Your task to perform on an android device: Convert the 1,000 Canadian dollars into Japanese yen on the Xe app.
Image 0: 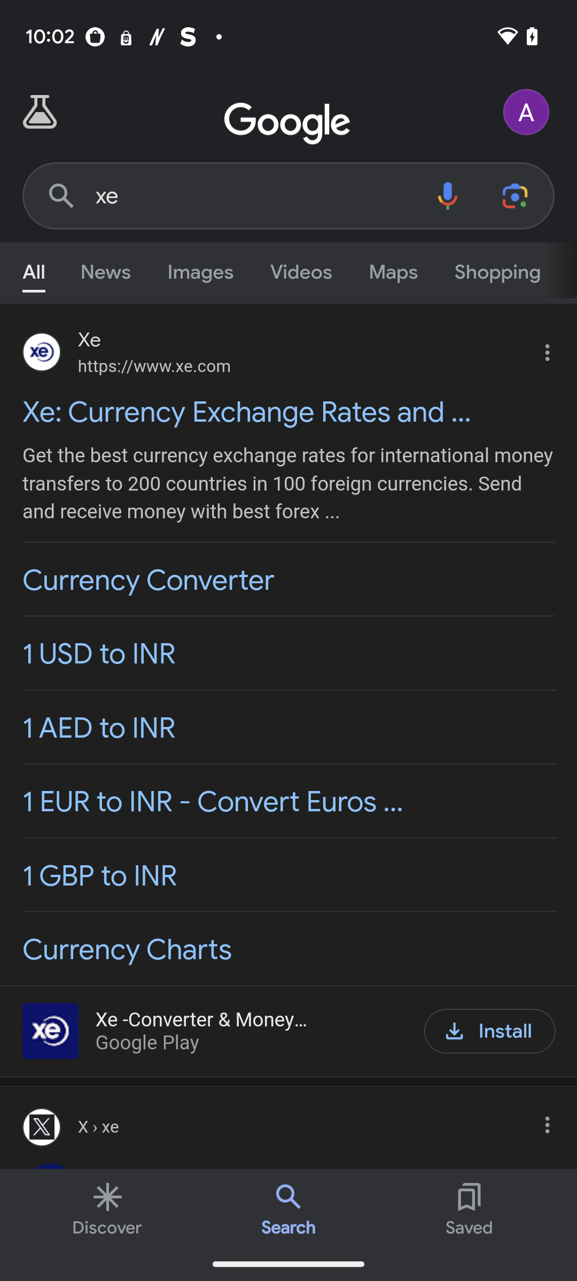
Open the Xe app.
Step 0: open app "Xe"
Image 2: 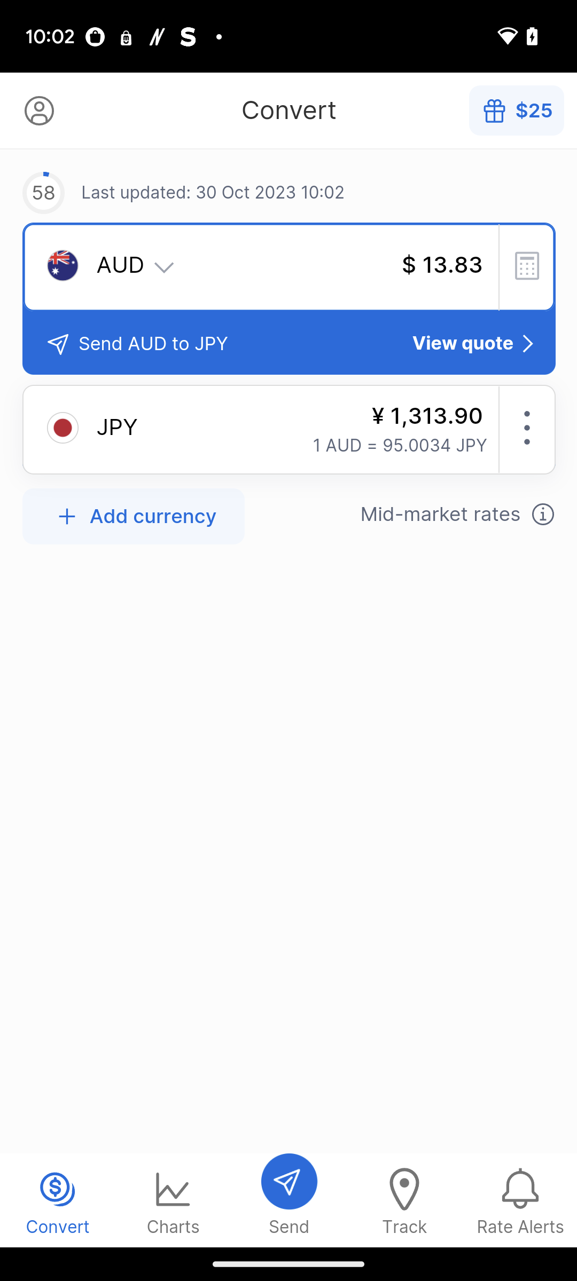
Click on the tab "AUD"
Step 2: click (92, 283)
Image 3: 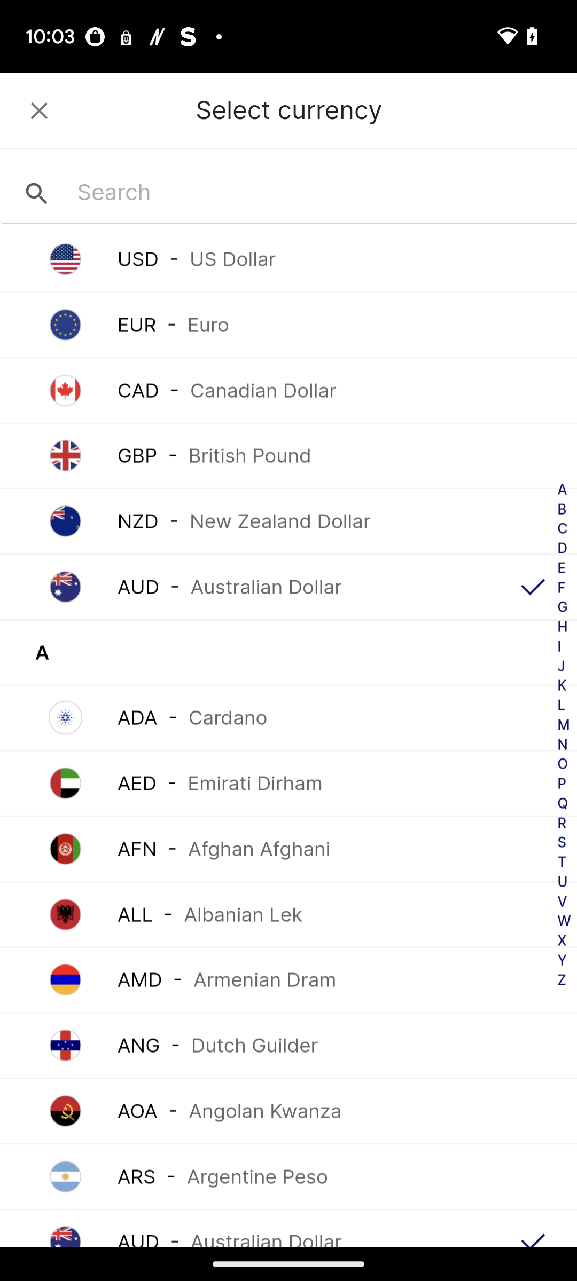
Click on the search box. 
Step 3: click (212, 192)
Image 4: 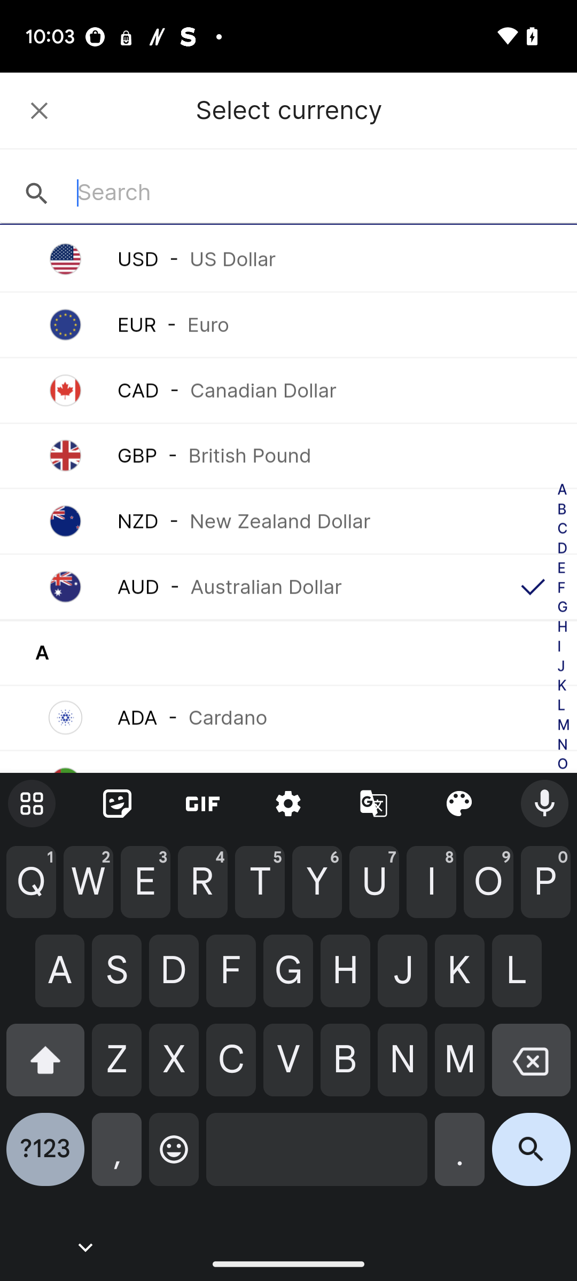
Type Canadian Dollar in the search box.
Step 4: type "Canadian Dollar"
Image 5: 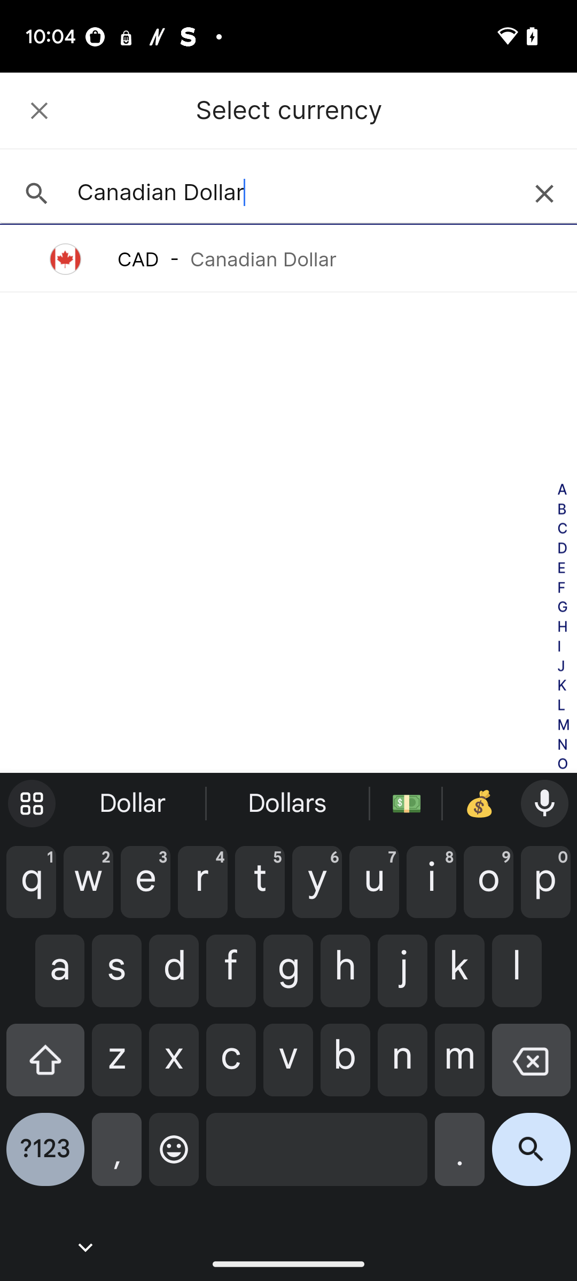
Select the tab "Canadian Dollar".
Step 5: click (288, 259)
Image 6: 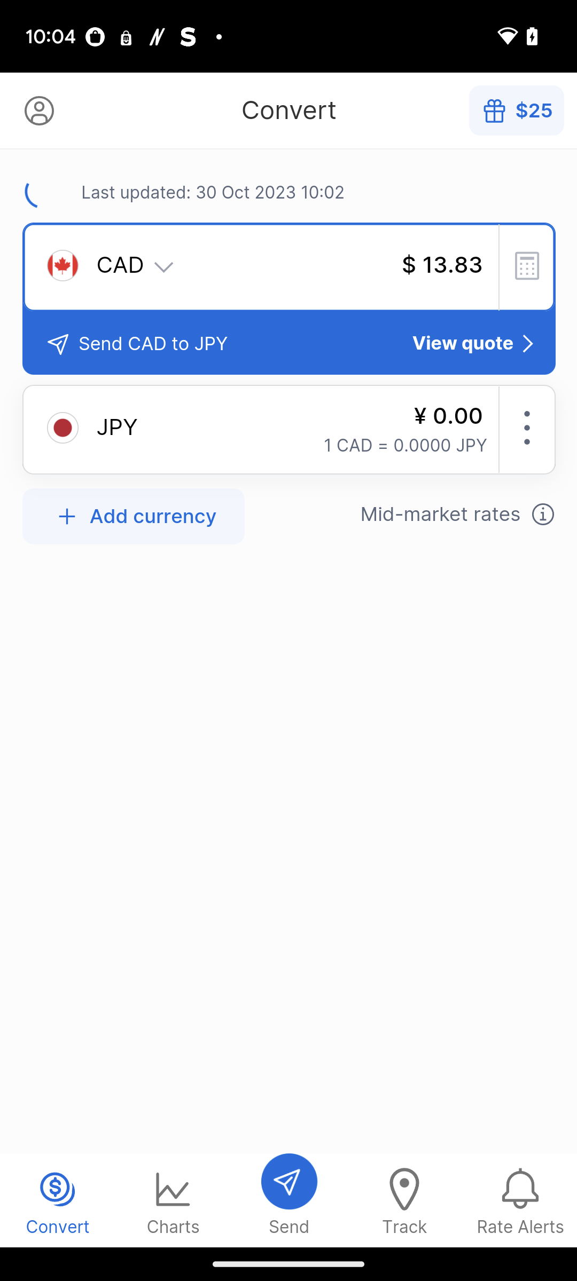
Click on the Calculator icon.
Step 6: click (290, 267)
Image 7: 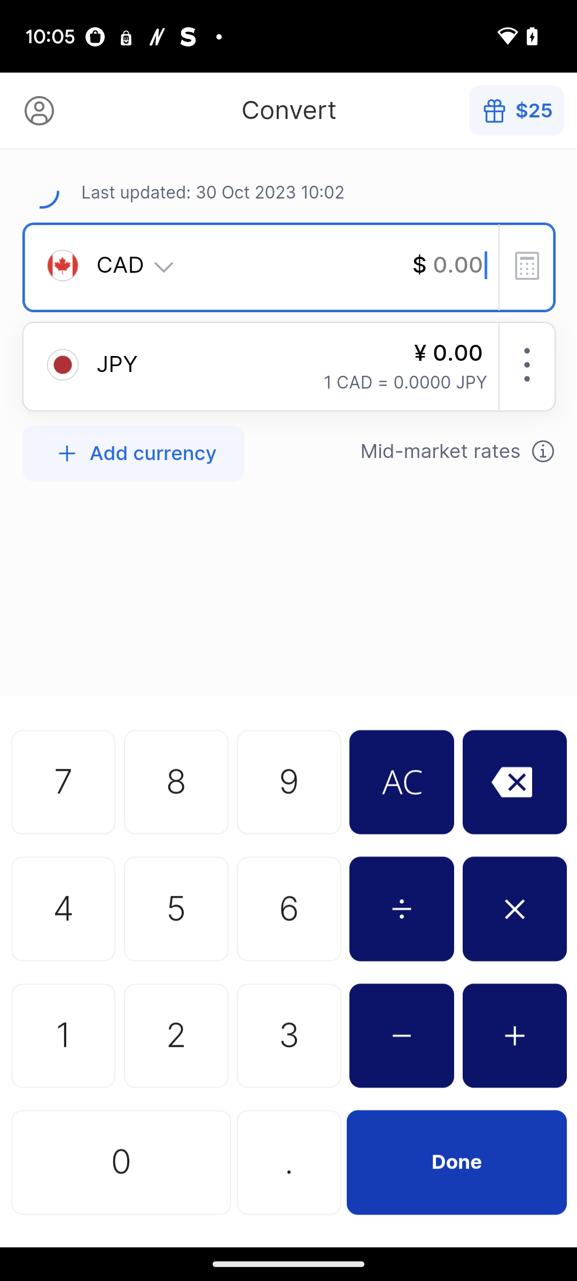
Type 1000 .
Step 7: click (290, 660)
Image 9: 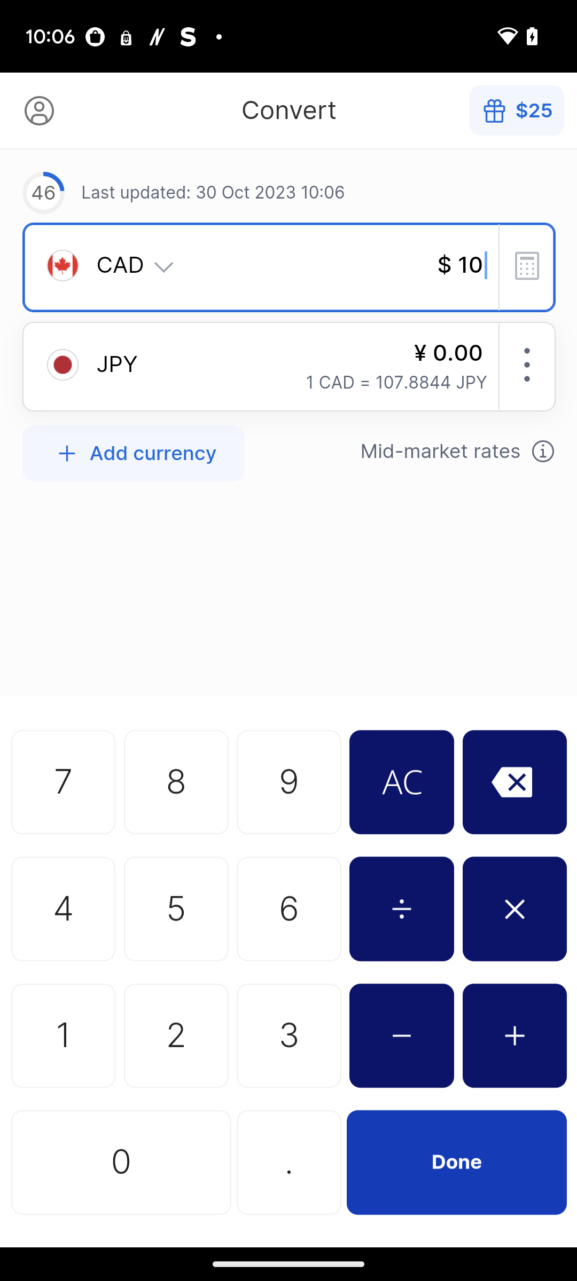
Type 1000 .
Step 9: click (173, 1200)
Image 10: 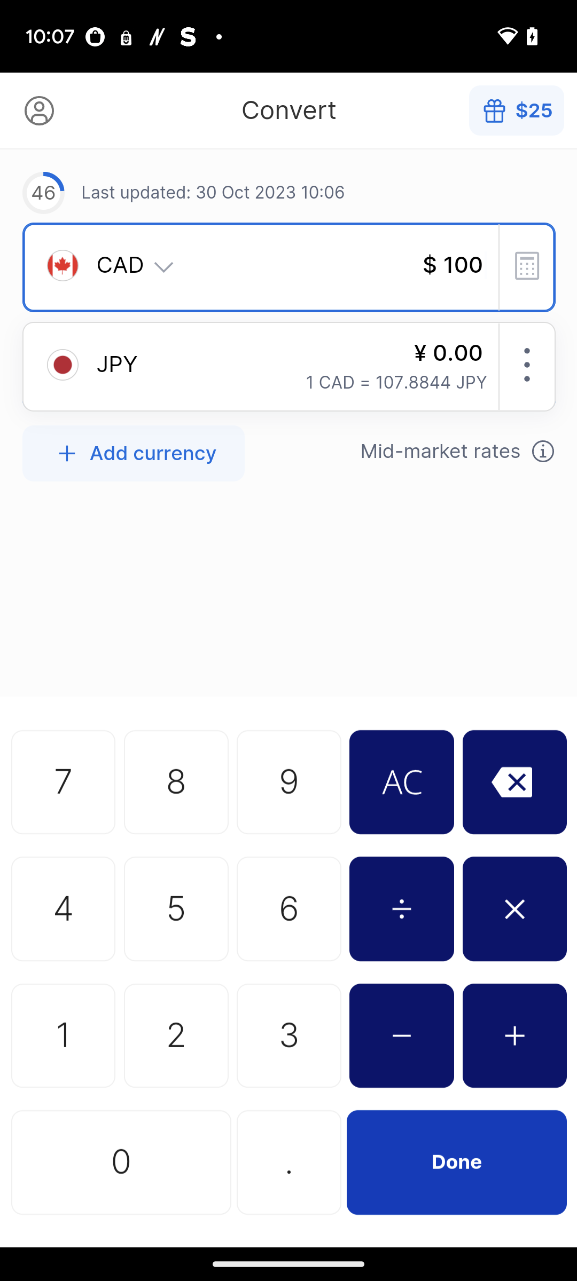
Type 1000 .
Step 10: click (173, 1200)
Image 11: 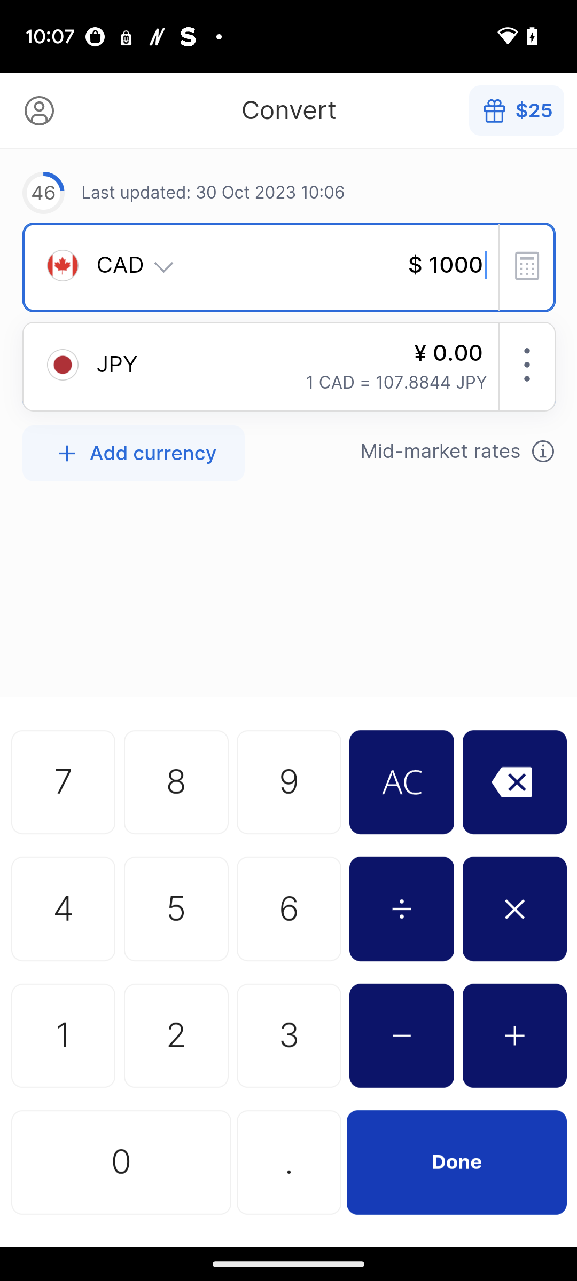
Click  Done tab at the bottom right corner of  the calculator.
Step 11: click (456, 1161)